Your task to perform on an android device: I like the third product on the list, so read the user reviews on it.
Image 0: 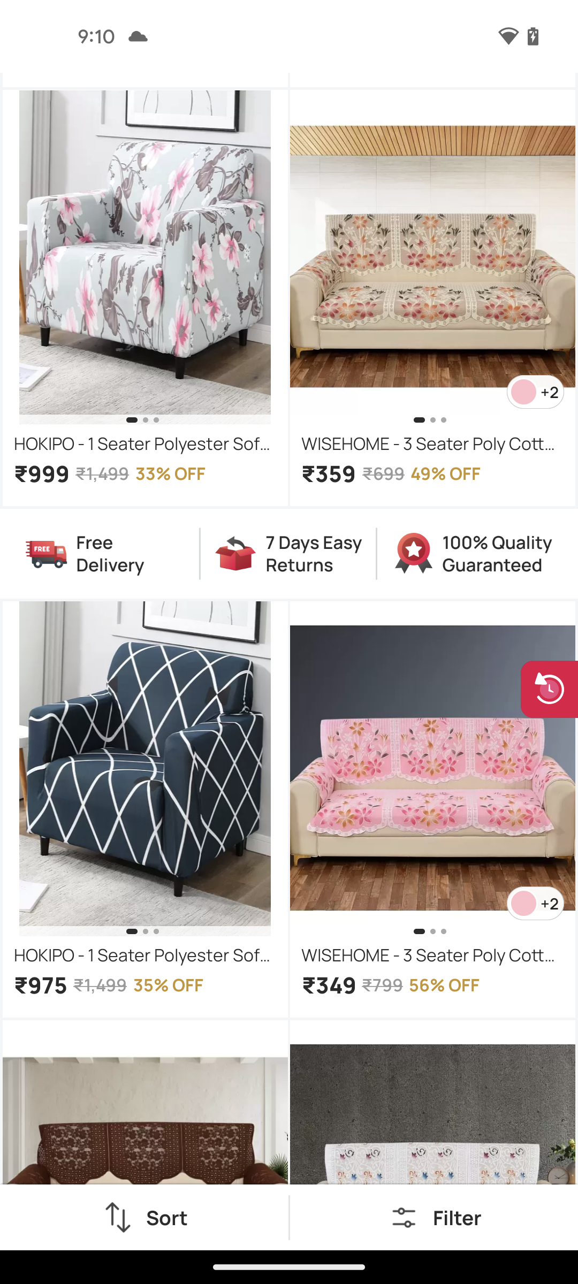
scroll up
Step 0: scroll up
Image 1: 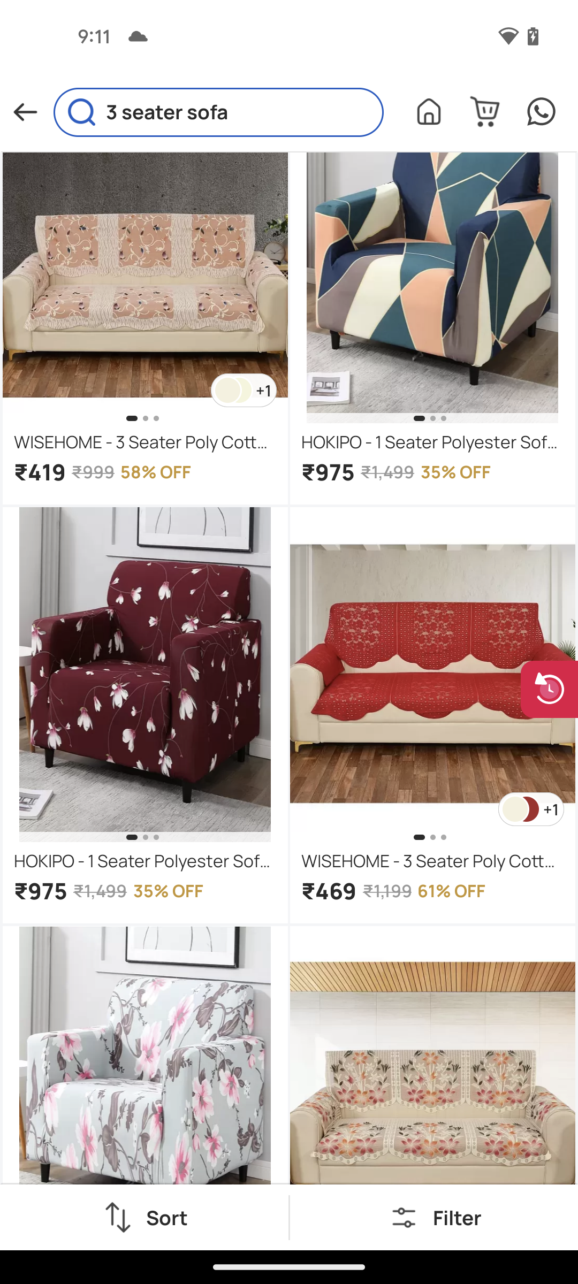
scroll up
Step 1: scroll up
Image 2: 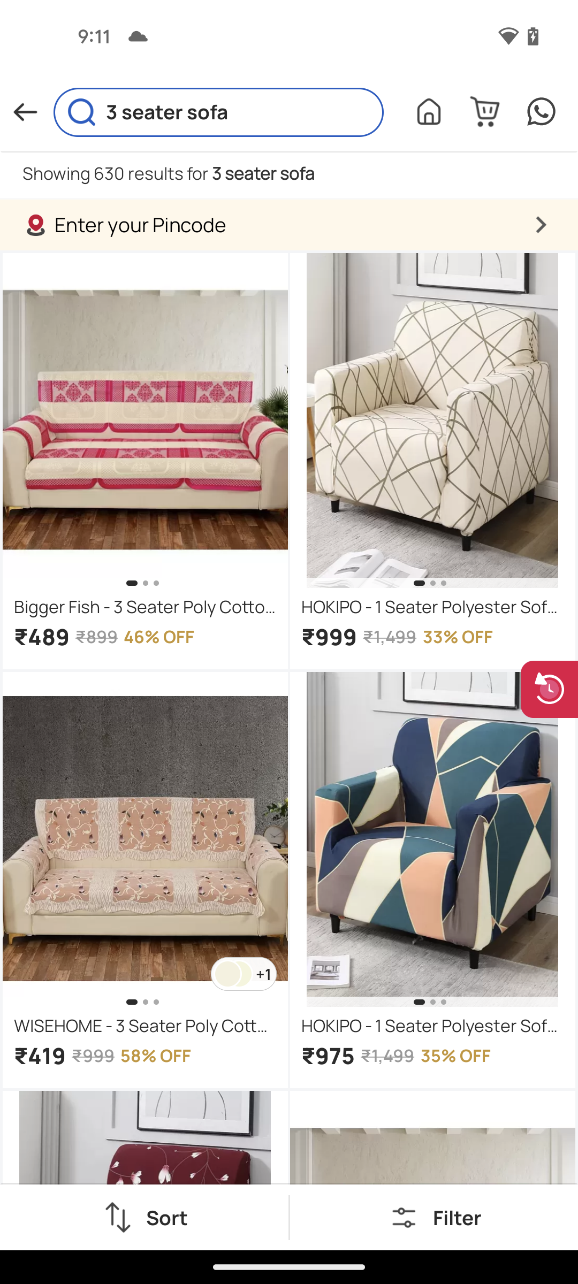
click on the third product of the list
Step 2: click (245, 863)
Image 3: 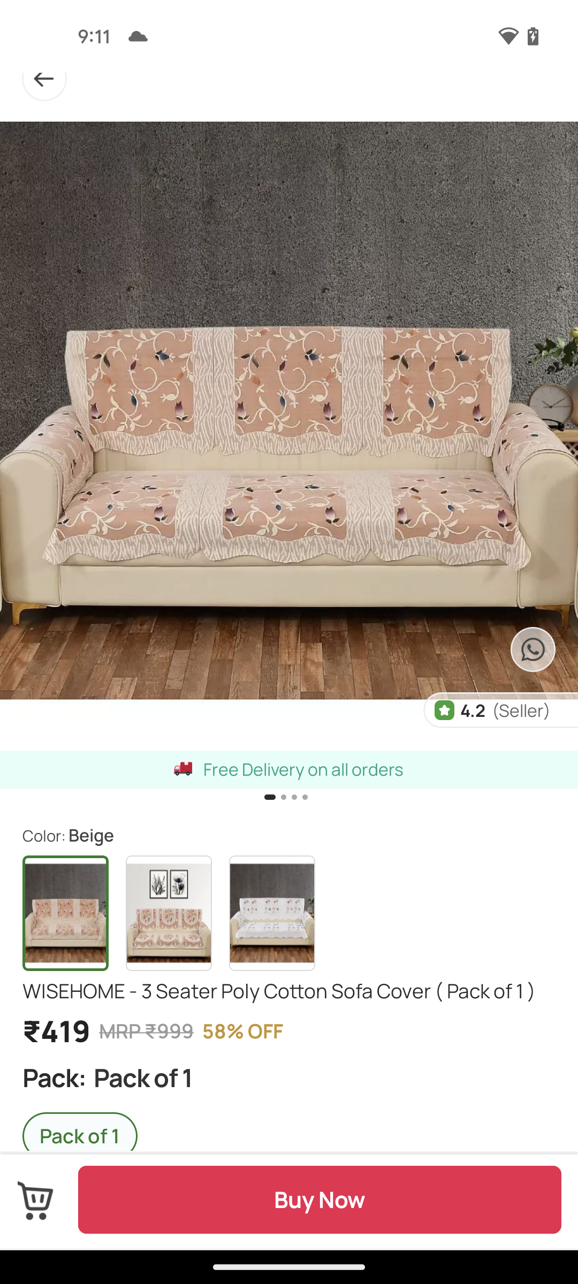
scroll down
Step 3: scroll down
Image 4: 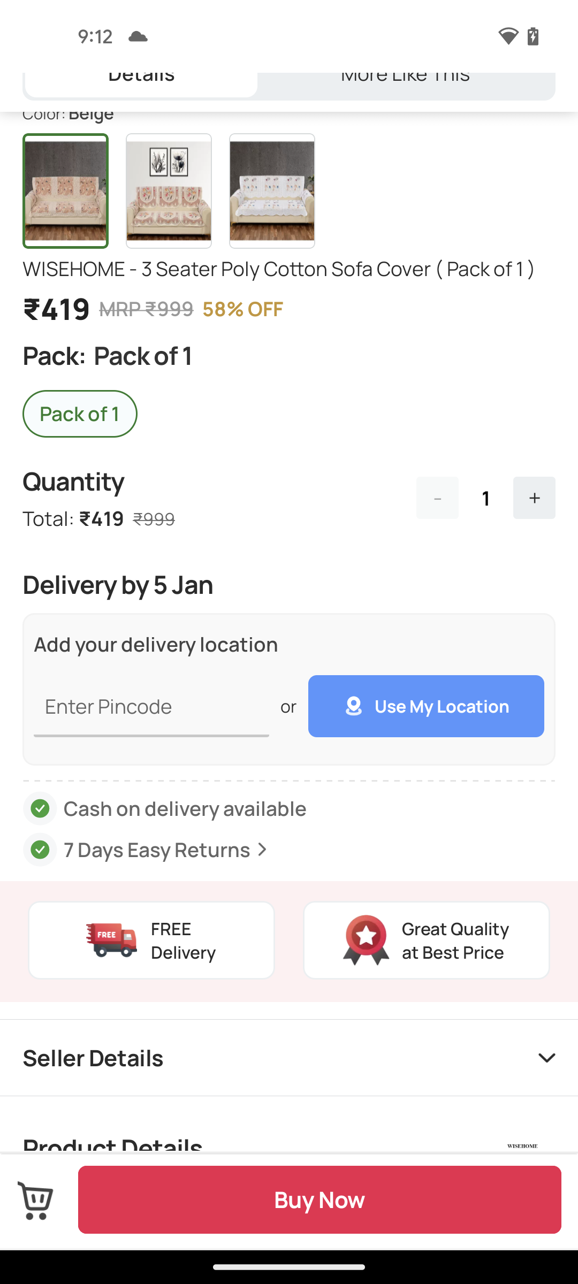
scroll down
Step 4: scroll down
Image 5: 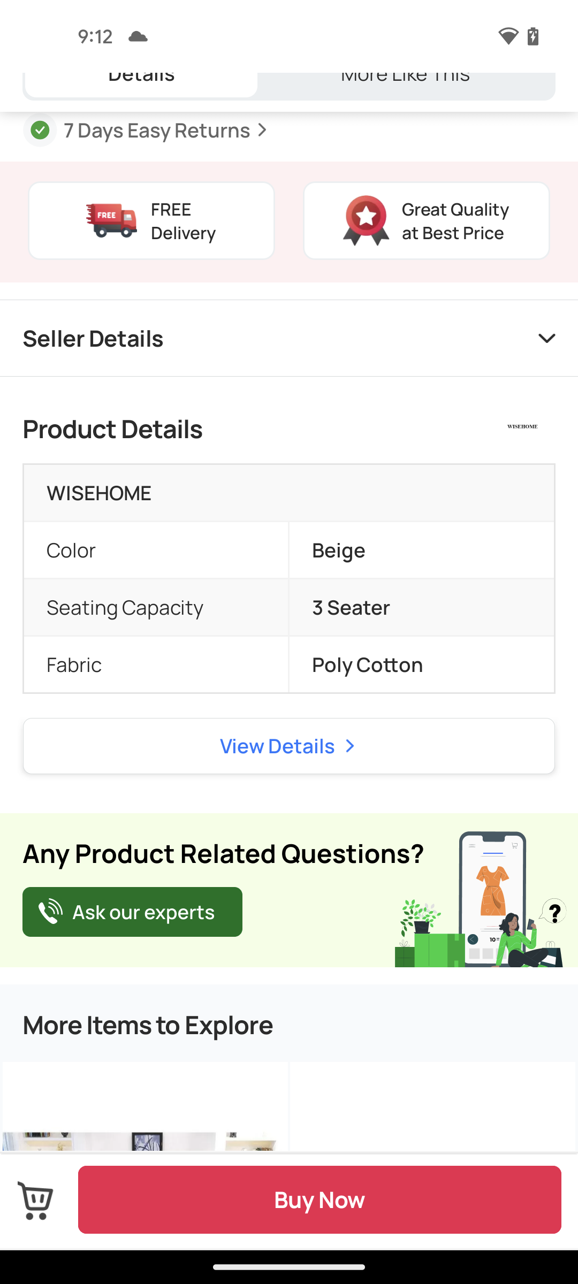
scroll down
Step 5: scroll down
Image 6: 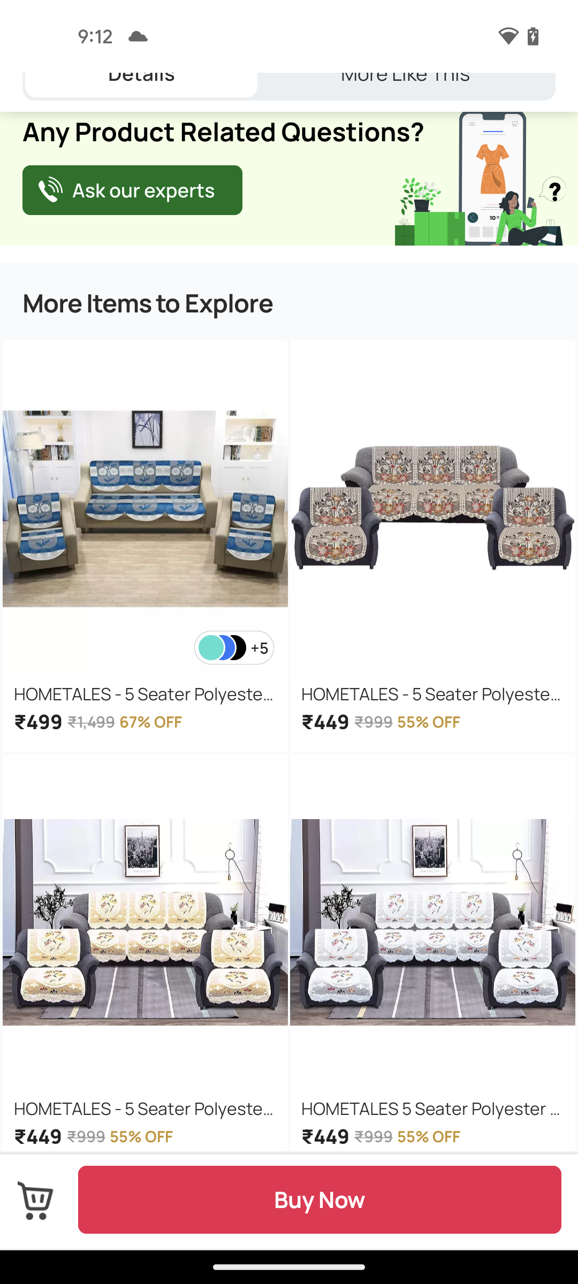
scroll down
Step 6: scroll down